Your task to perform on an android device: Edit the cycling event reminder to all-day in the calendar app.
Image 0: 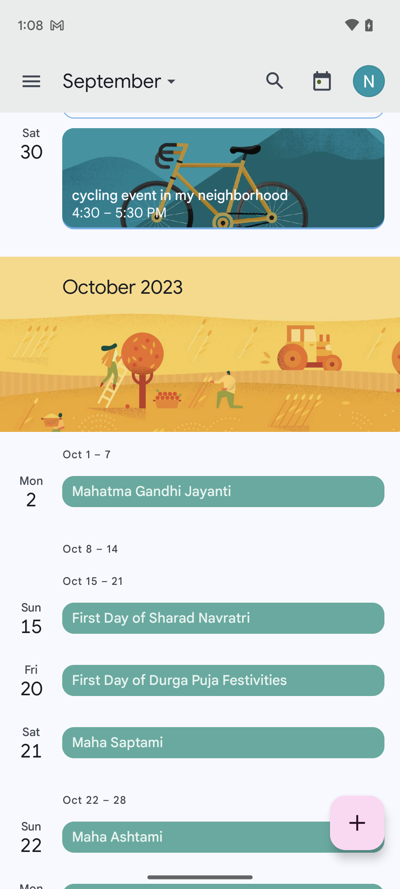
Click on the cycling event.
Step 0: click (223, 179)
Image 2: 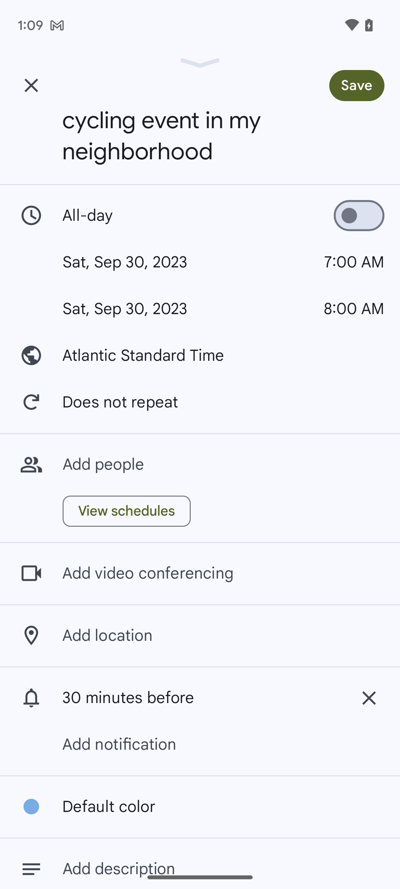
Turn on the time of reminder to all day.
Step 2: click (359, 216)
Image 3: 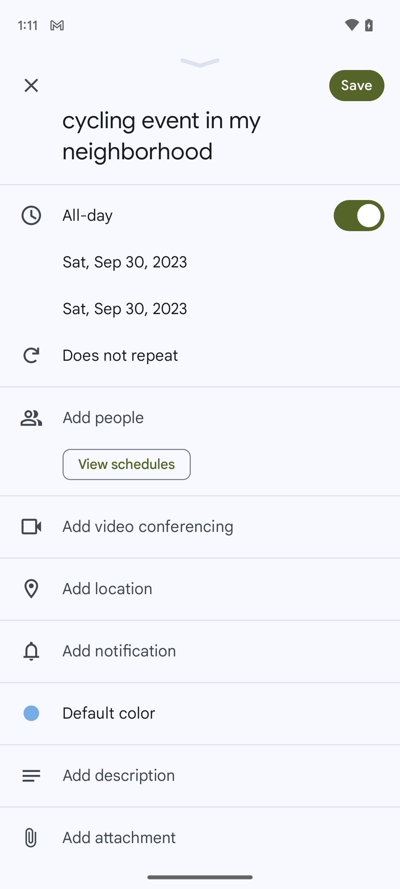
Click on the save at the top of the screen.
Step 3: click (373, 81)